Your task to perform on an android device: Add a  sized 10 Women Gym cotton blend 7/8 Leggings -Blue print   to cart on  DECATHLON app
Image 0: 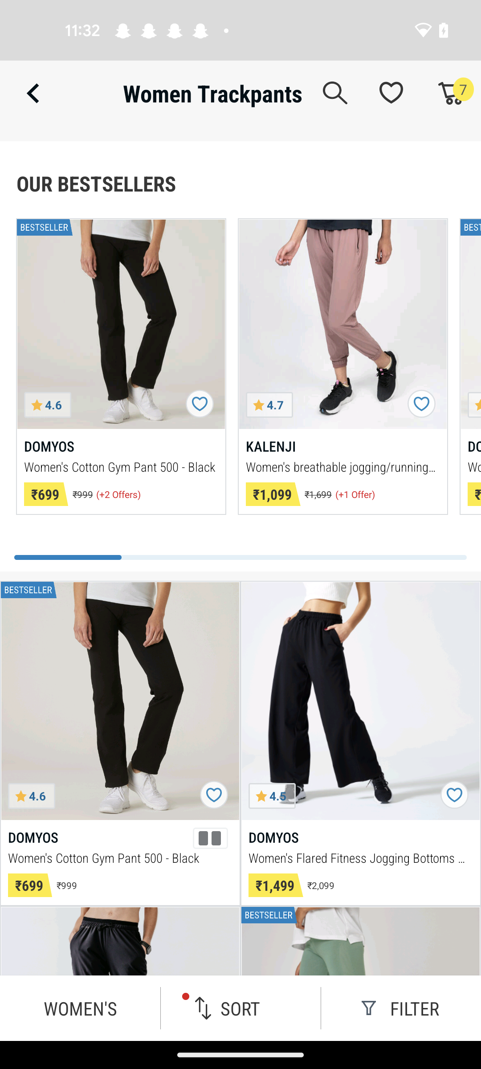
Swipe up
Step 0: scroll down
Image 1: 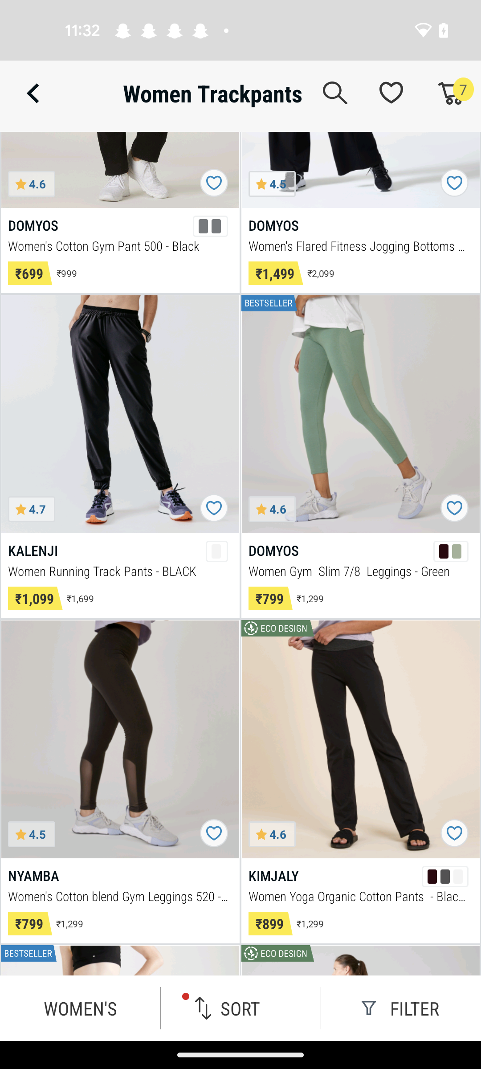
Swipe up
Step 1: scroll down
Image 2: 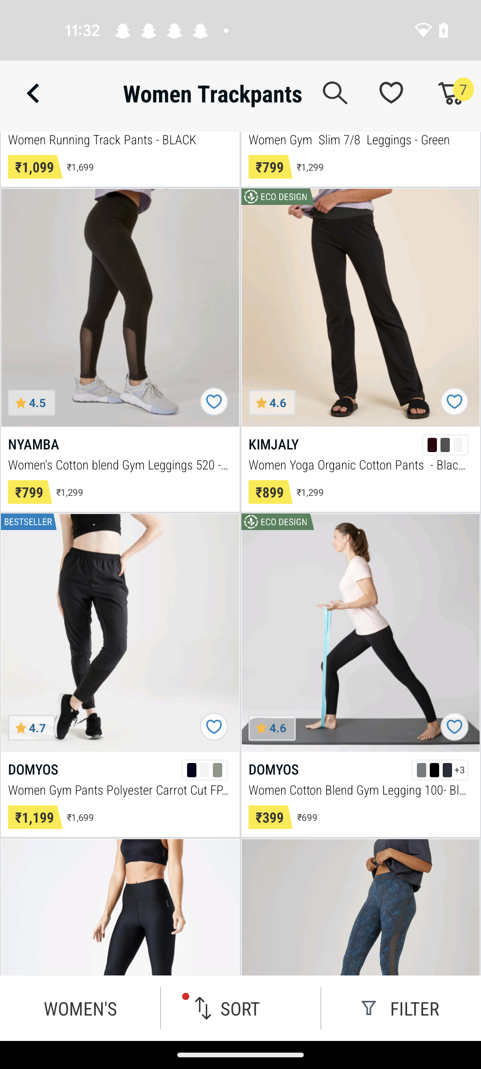
Swipe up
Step 2: scroll down
Image 3: 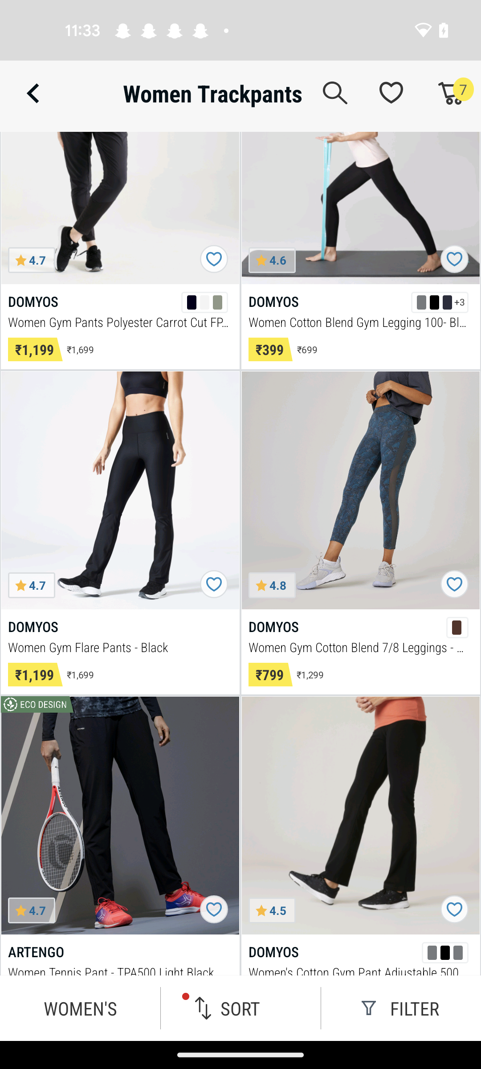
Click on the Women Gym cotton blend 7/8 Leggings -Blue print option 
Step 3: click (361, 490)
Image 4: 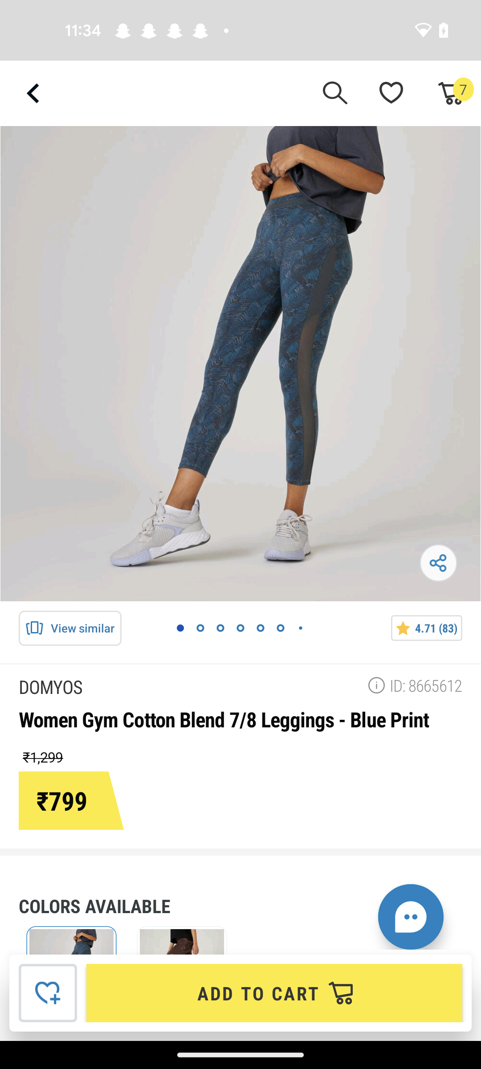
Swipe up
Step 4: scroll down
Image 5: 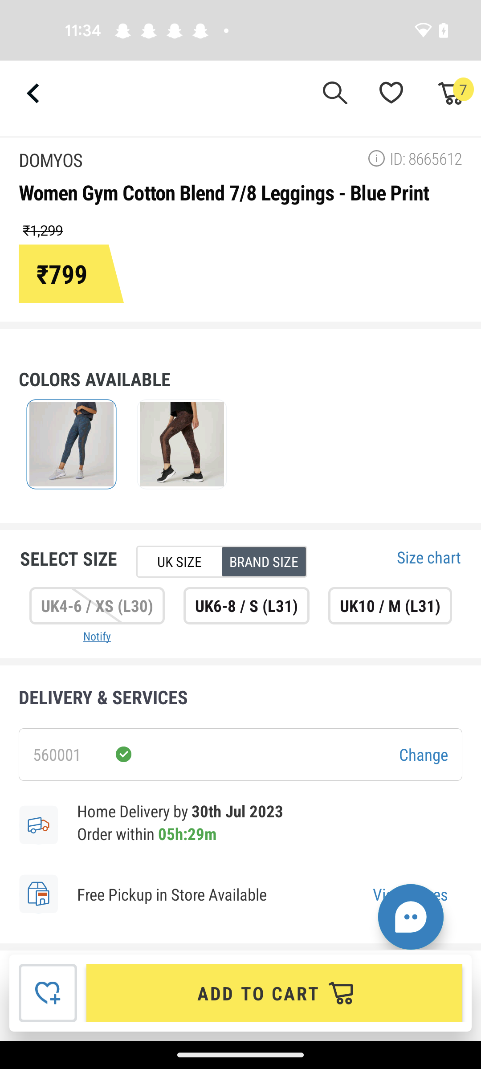
Select the UK10/M(L31)
Step 5: click (390, 605)
Image 6: 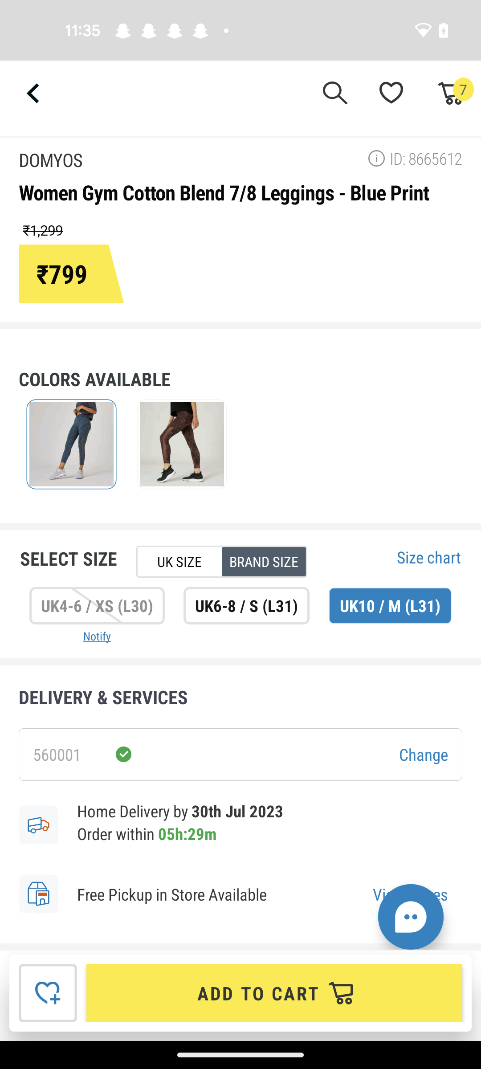
Click on the Add to cart tab 
Step 6: click (274, 993)